Your task to perform on an android device: Search for blaster toy guns on the FirstCry app.
Image 0: 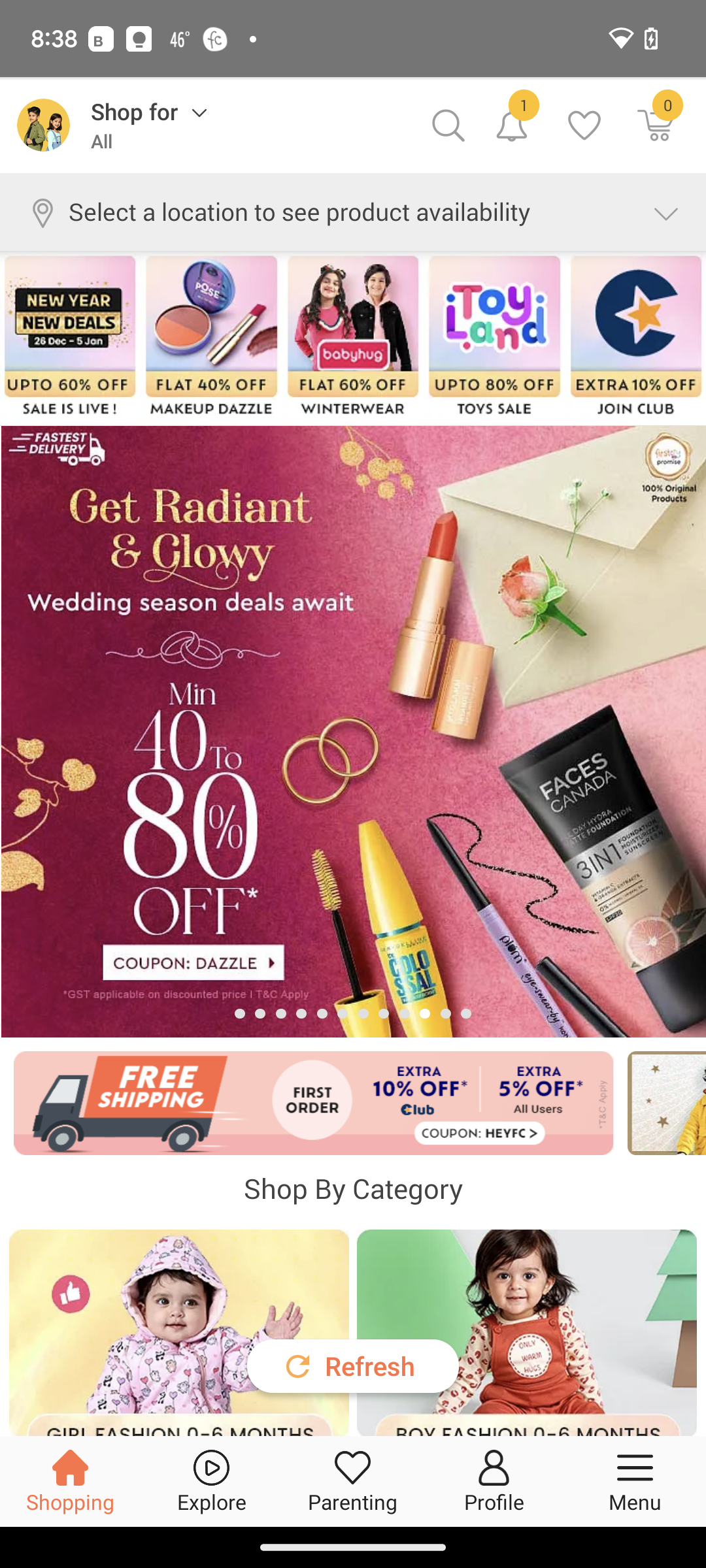
Click on the search icon at the top right of the screen.
Step 0: click (450, 123)
Image 1: 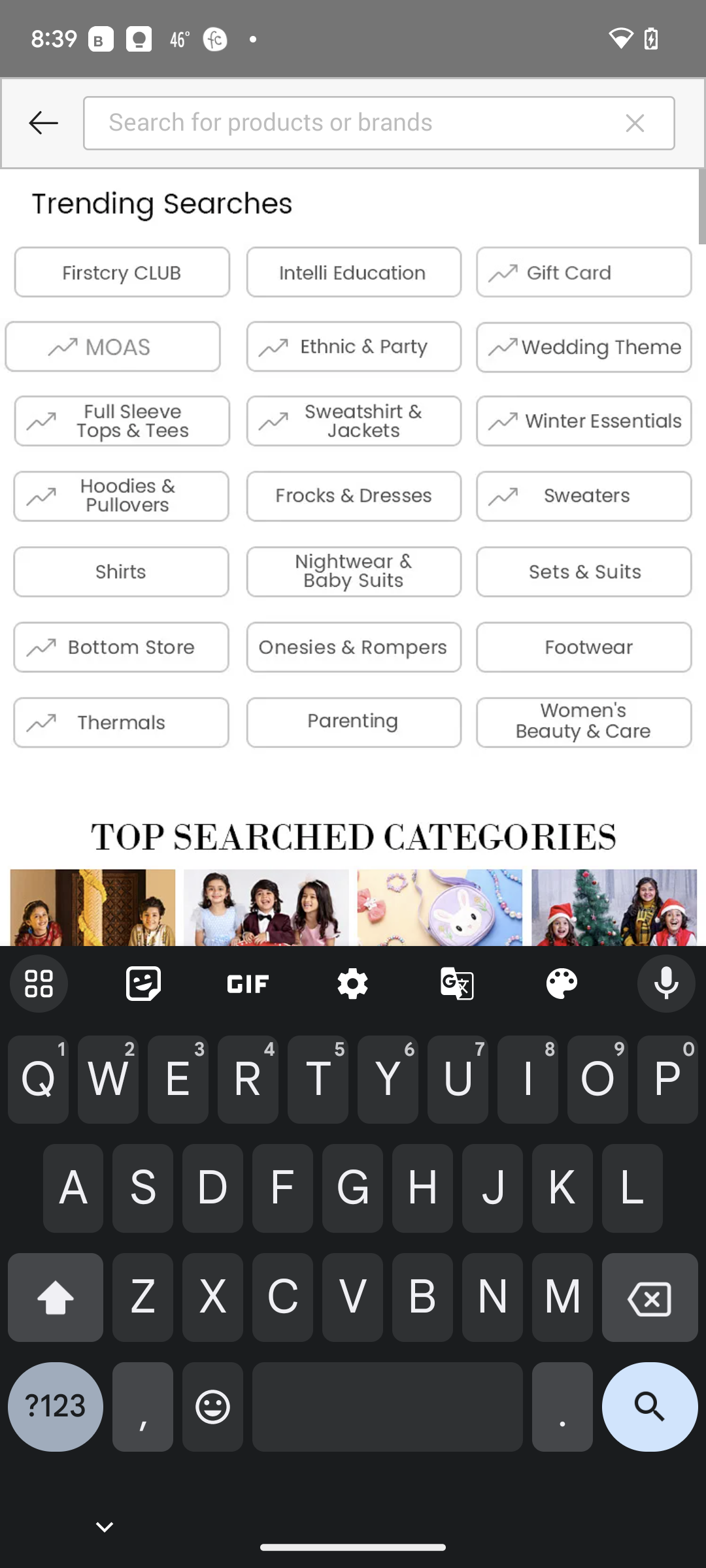
Type blaster toy gun in the search bar.
Step 1: type "blaster toy gun"
Image 2: 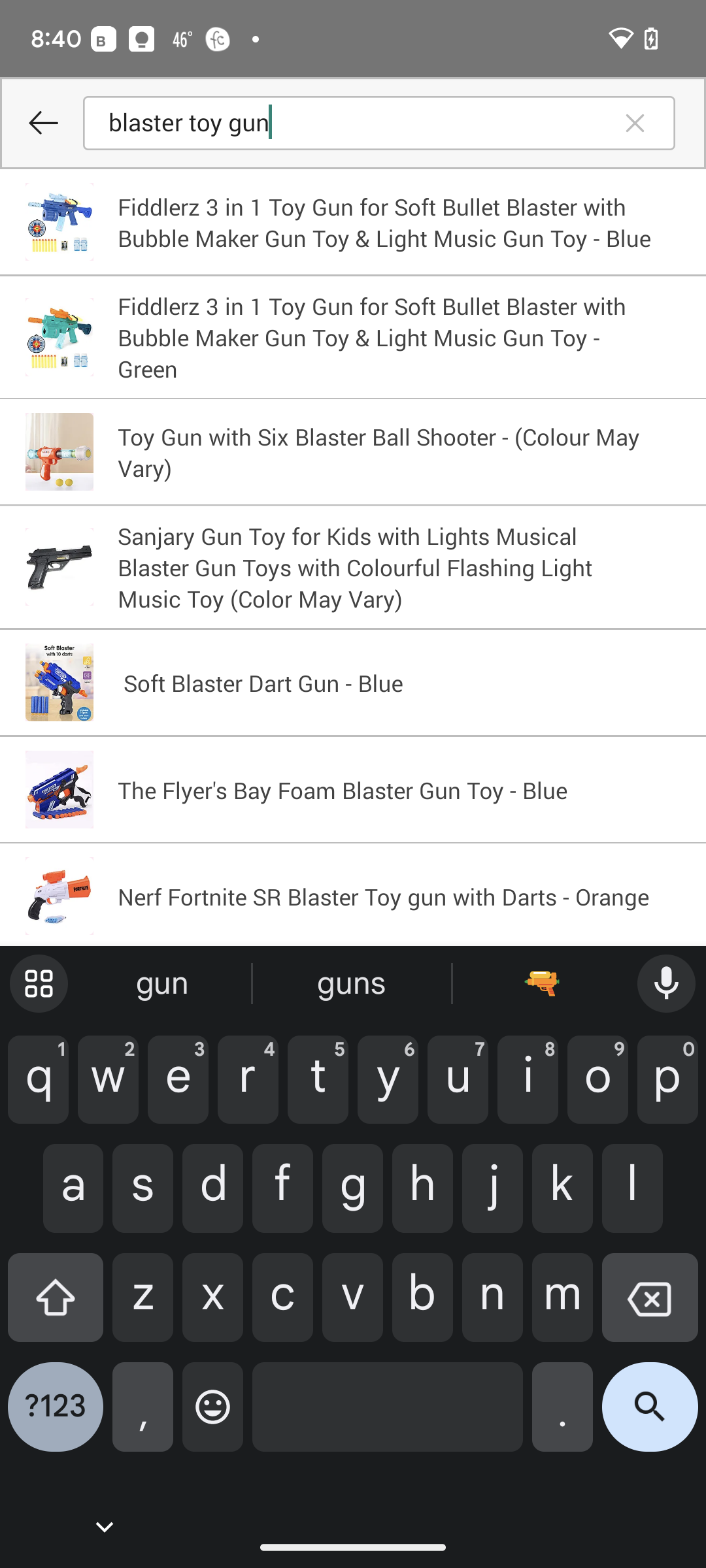
Click on the search icon at the bottom right corner of the screen.
Step 2: click (650, 1417)
Image 3: 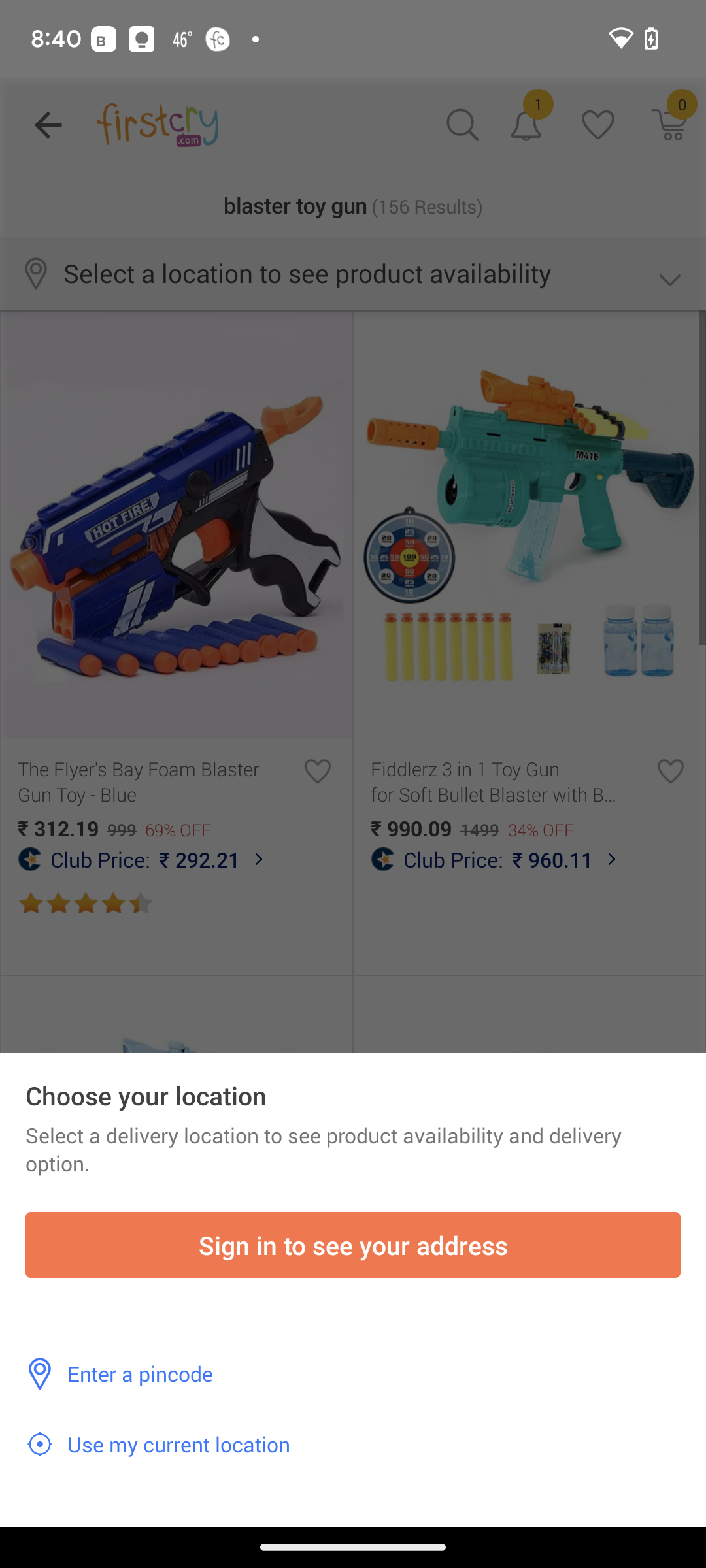
Click on the search icon at the bottom right corner of the screen.
Step 3: click (437, 953)